Your task to perform on an android device: Add PUMA x CIELE Deviate Nitrotm 2 women's Running  shoes  of size 10 to cart for mom 
Image 0: 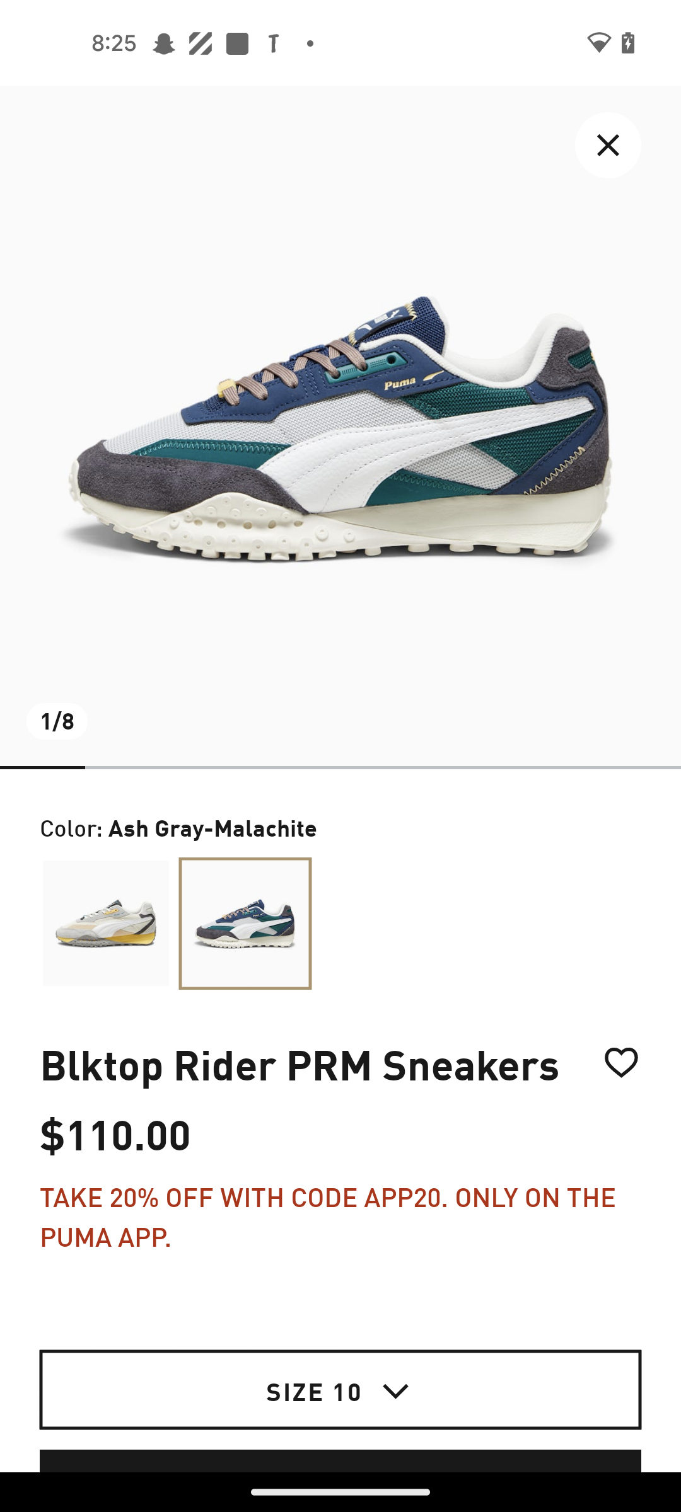
Go back to the previous page 
Step 0: press back button
Image 1: 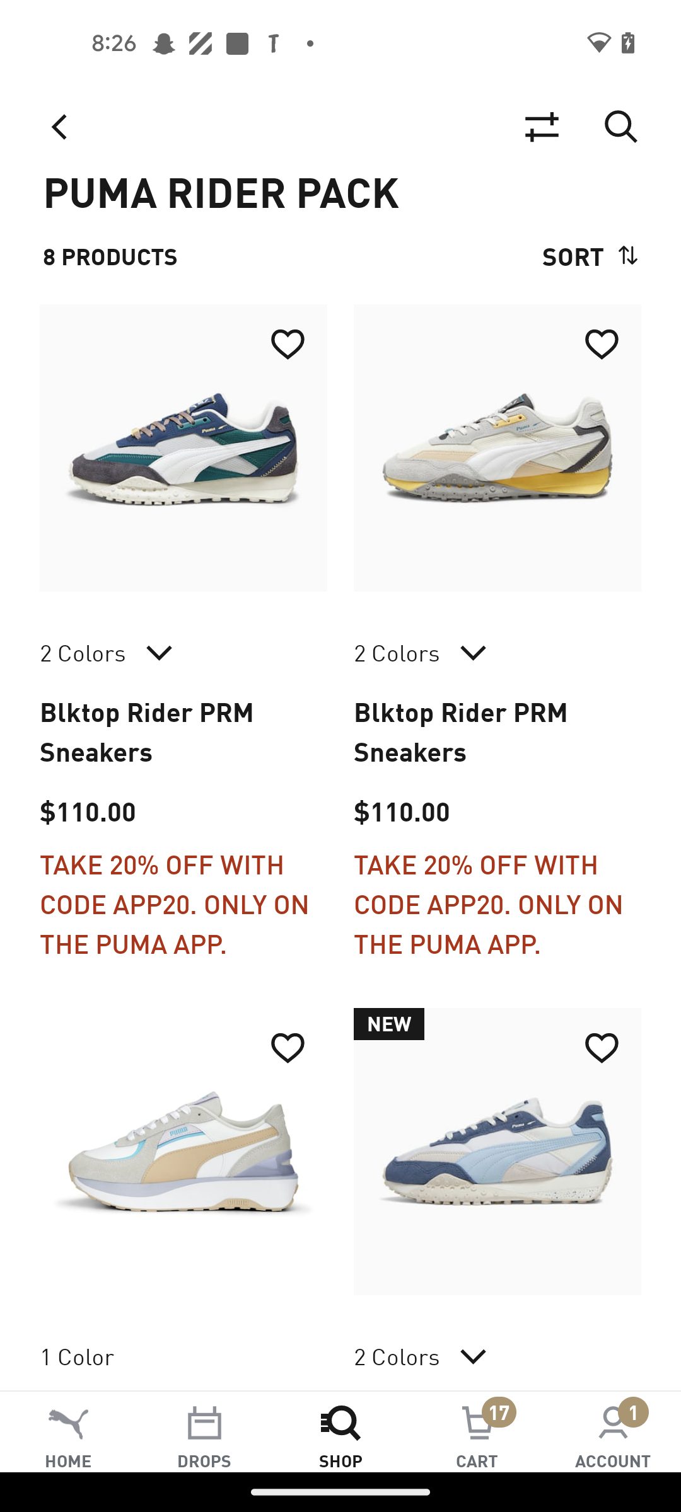
Go back to the previous page 
Step 1: press back button
Image 2: 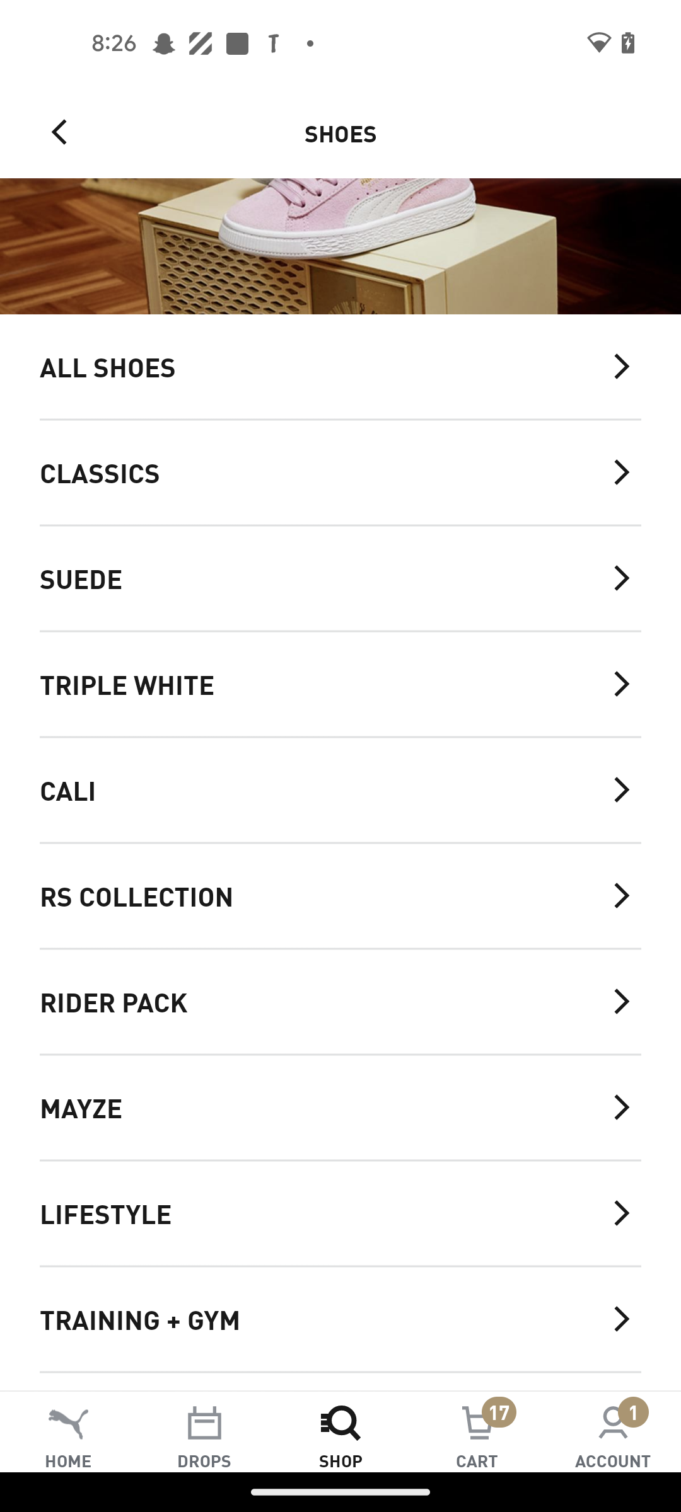
Swipe up
Step 2: scroll down
Image 3: 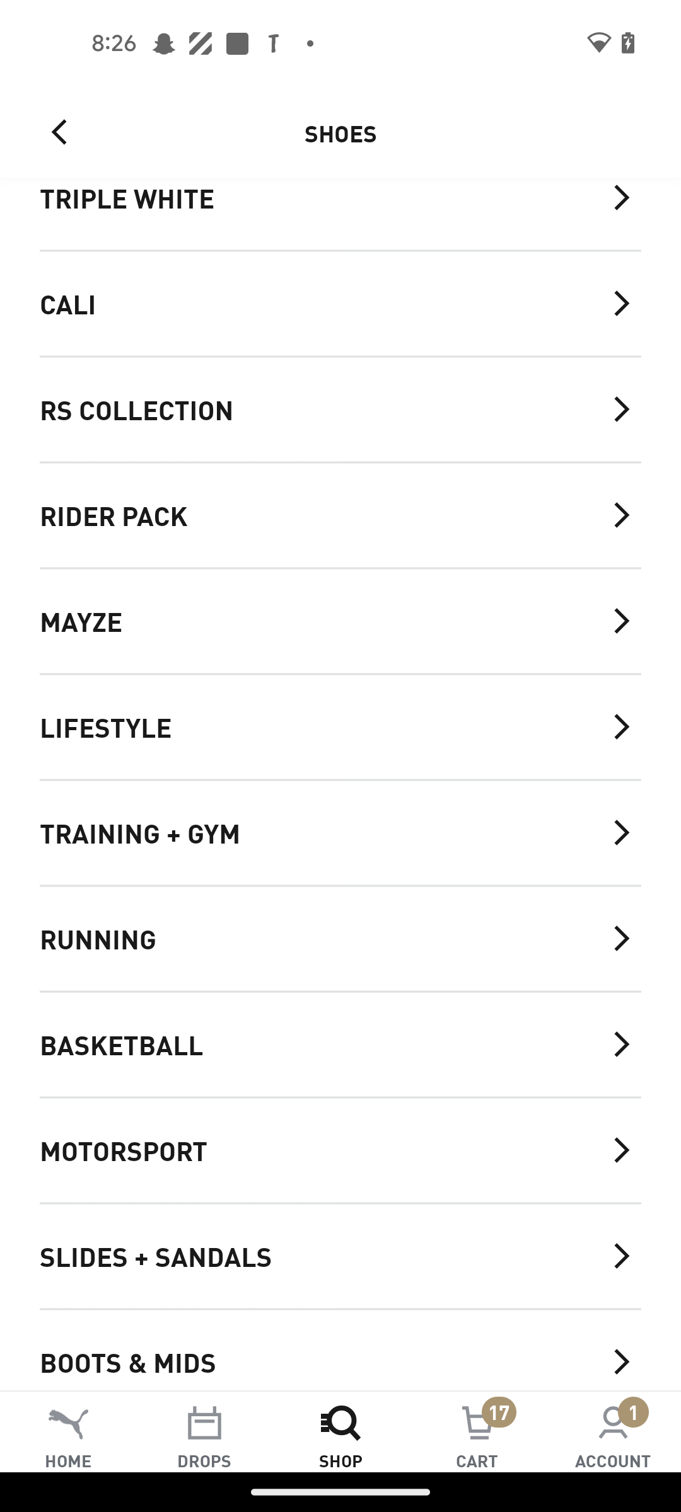
Click on the Running tab
Step 3: click (320, 938)
Image 4: 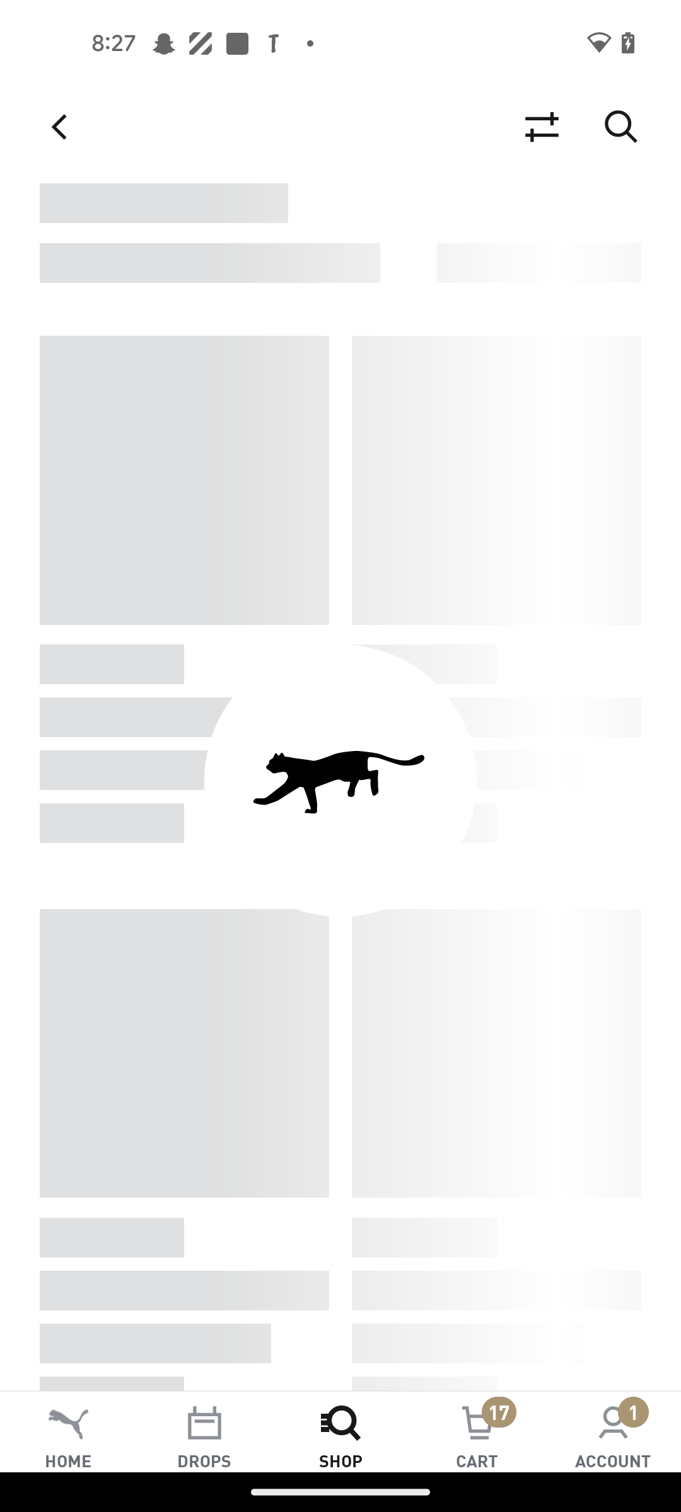
Click on the Running tab
Step 4: wait
Image 5: 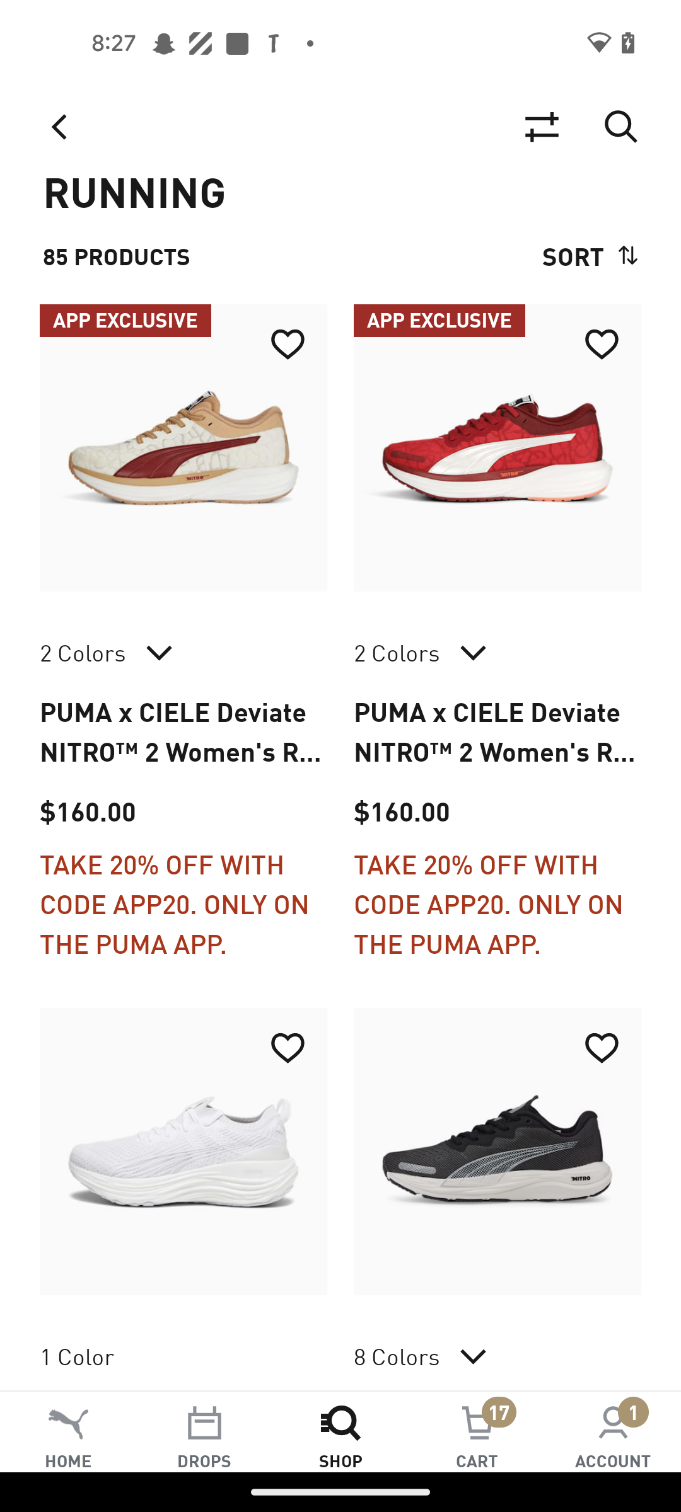
Click on the PUMA x CIELE Deviate Nitrotm 2 women's Running shoes
Step 5: click (183, 448)
Image 6: 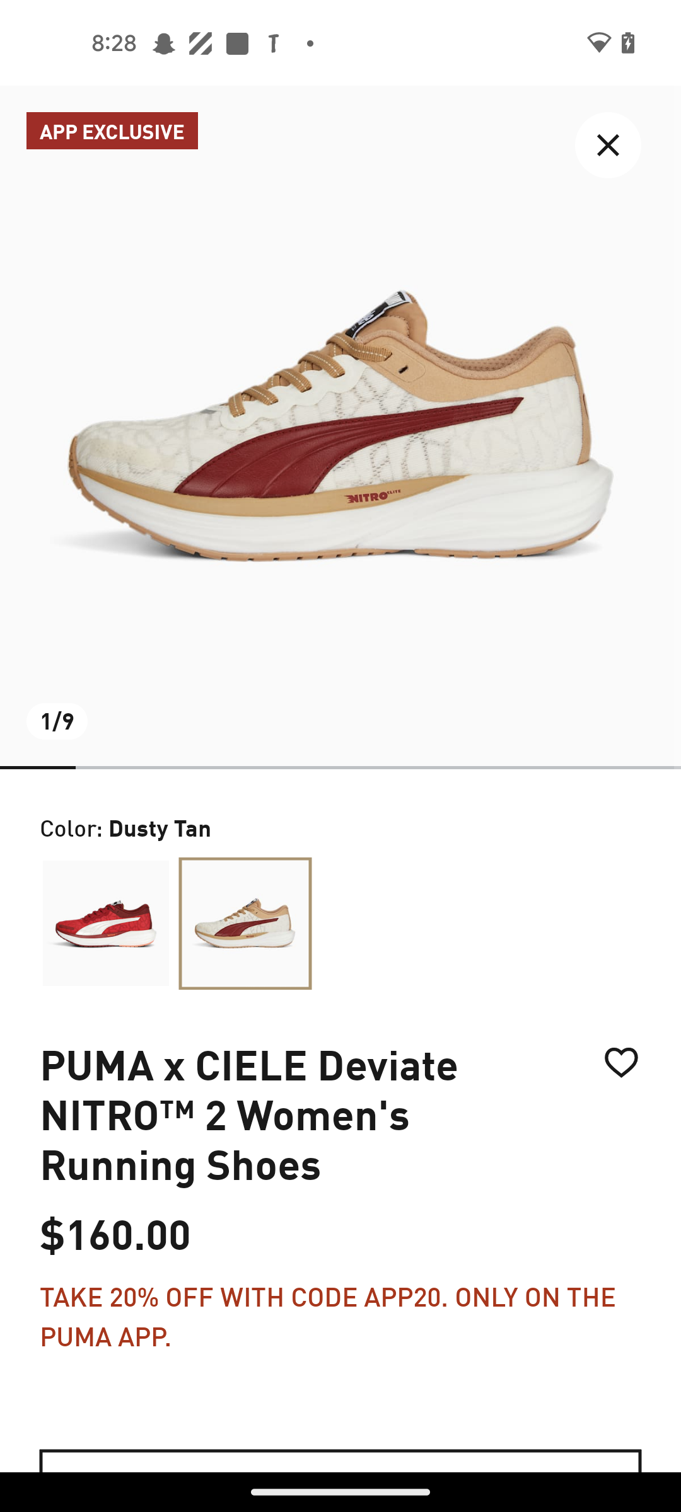
Swipe up
Step 6: scroll down
Image 7: 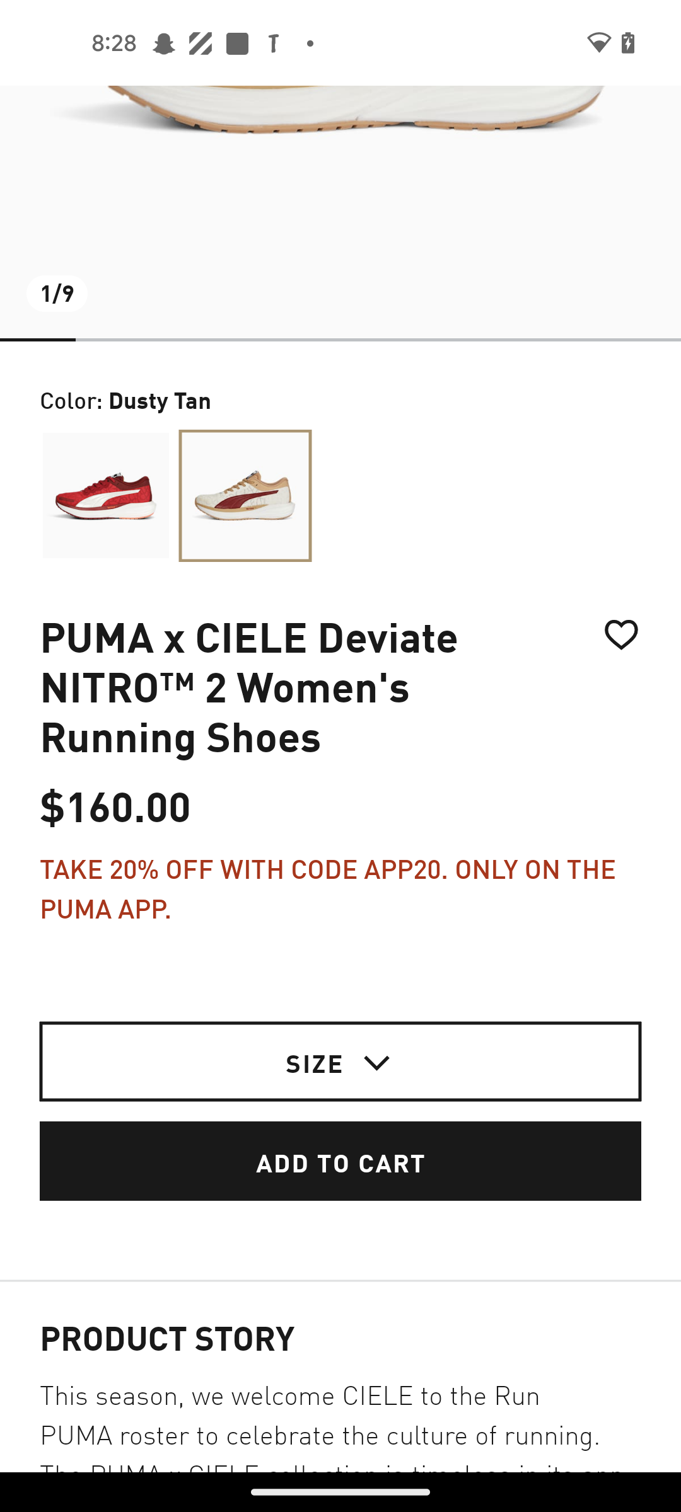
Click on the size tab
Step 7: click (314, 1062)
Image 8: 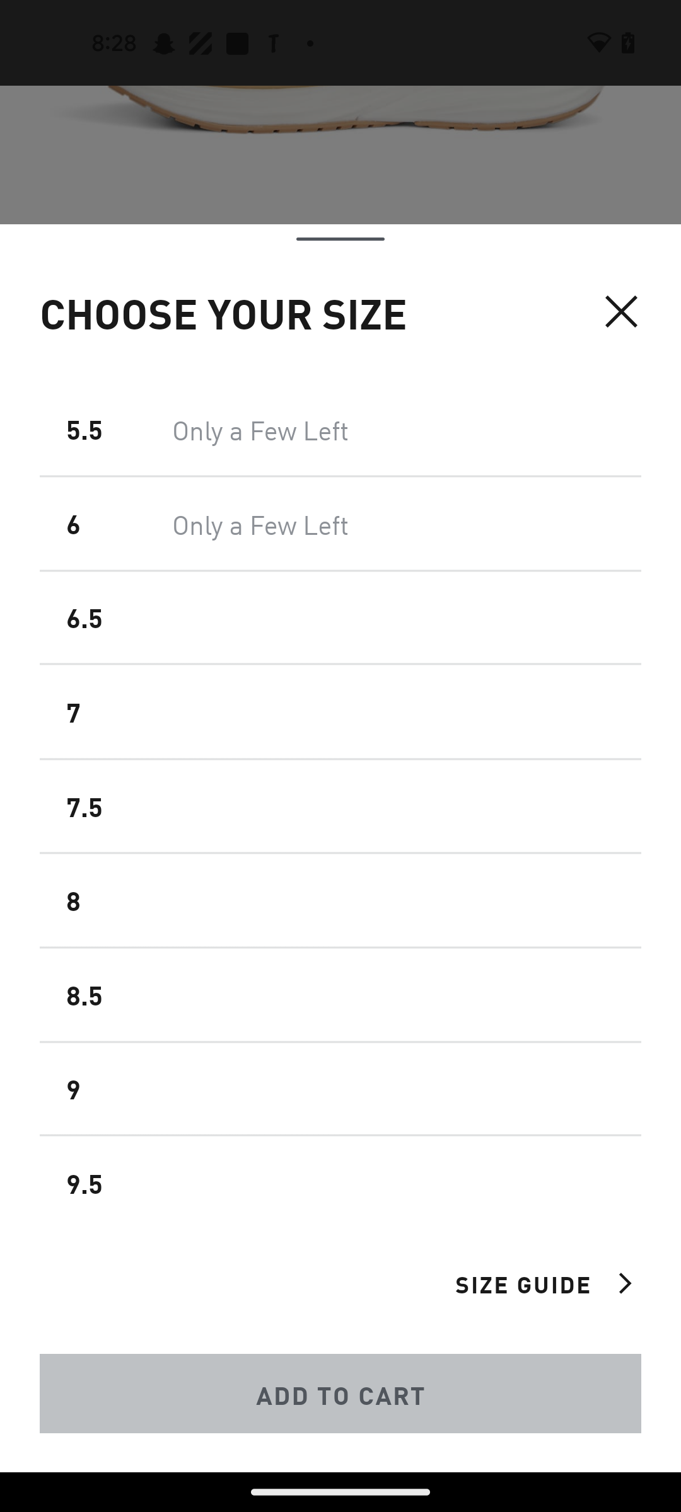
Swipe up to see the 10 size 
Step 8: scroll down
Image 9: 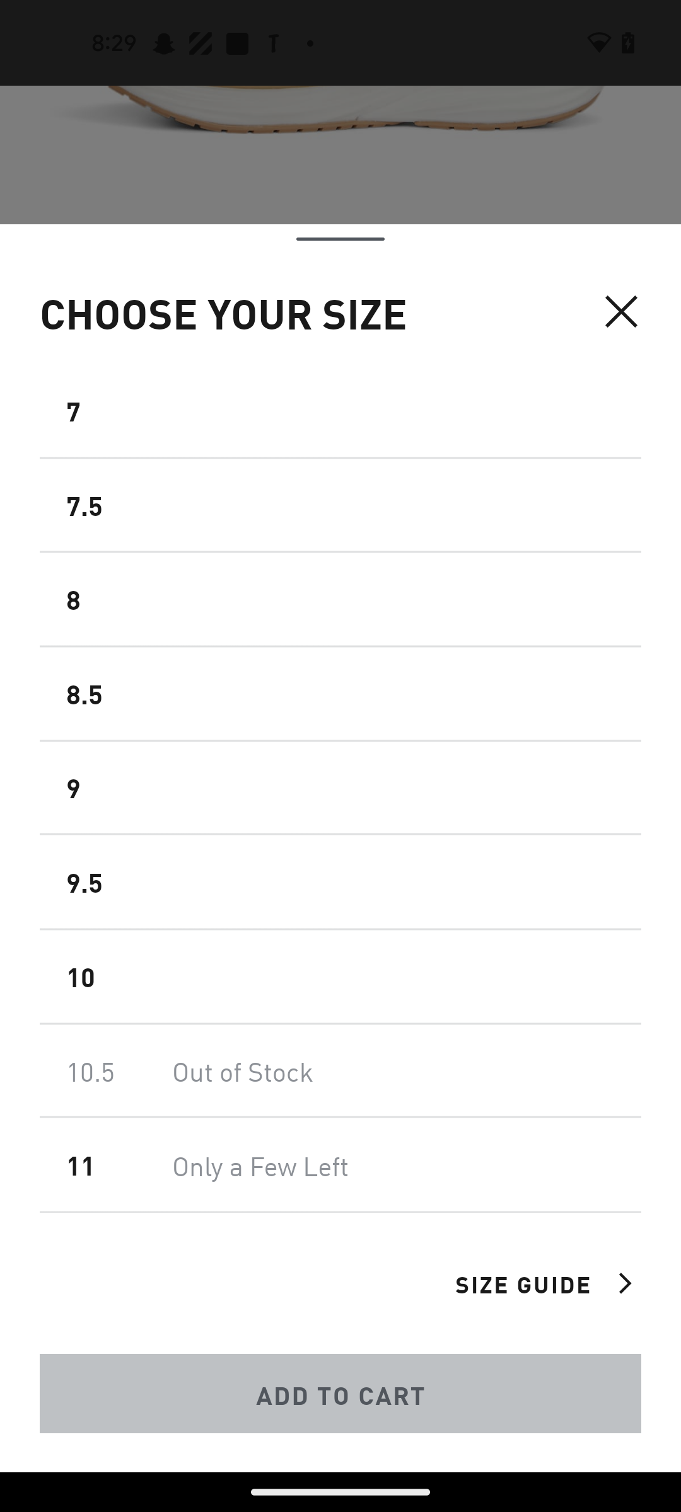
Select the 10 size 
Step 9: click (340, 977)
Image 11: 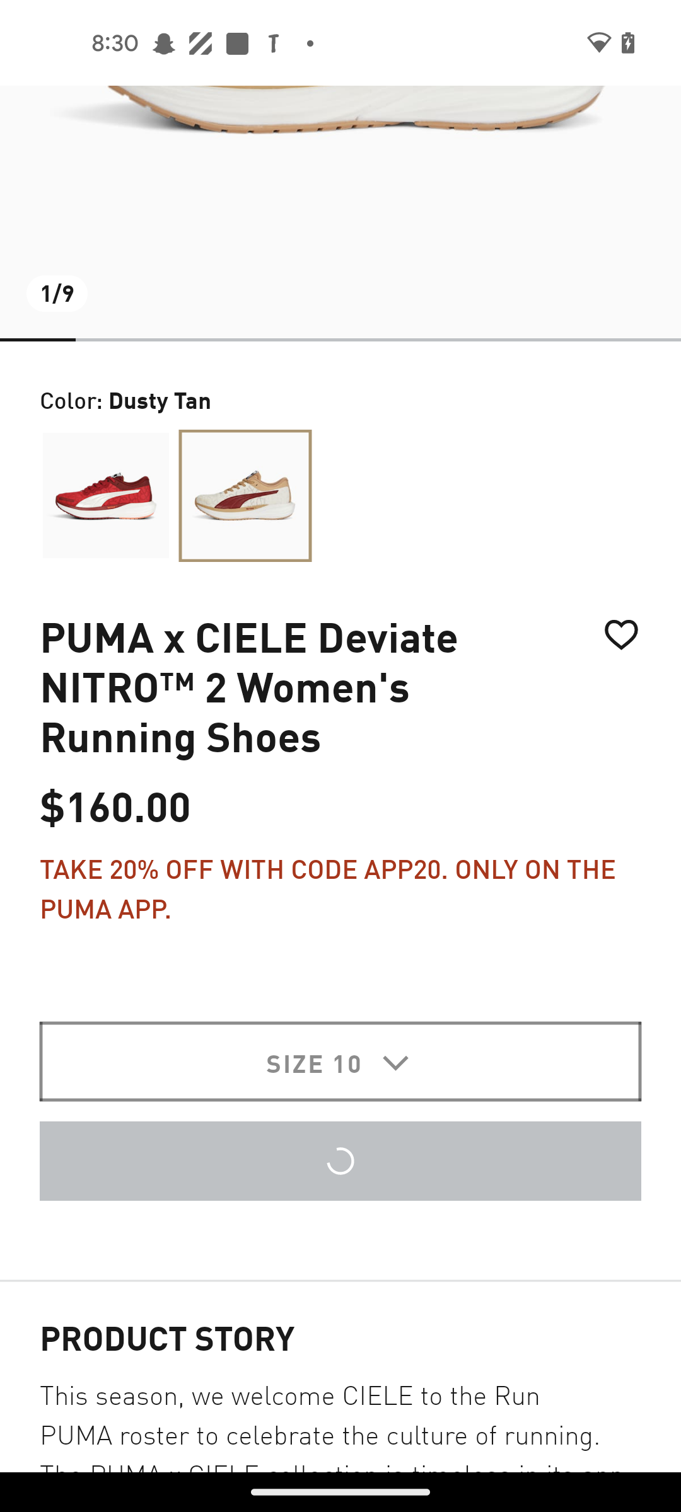
Click on the Add to cart tab
Step 11: wait